Your task to perform on an android device: In the Mindfulness app, I should use the summary to track my progress if I want to keep myself motivated to meditate.
Image 0: 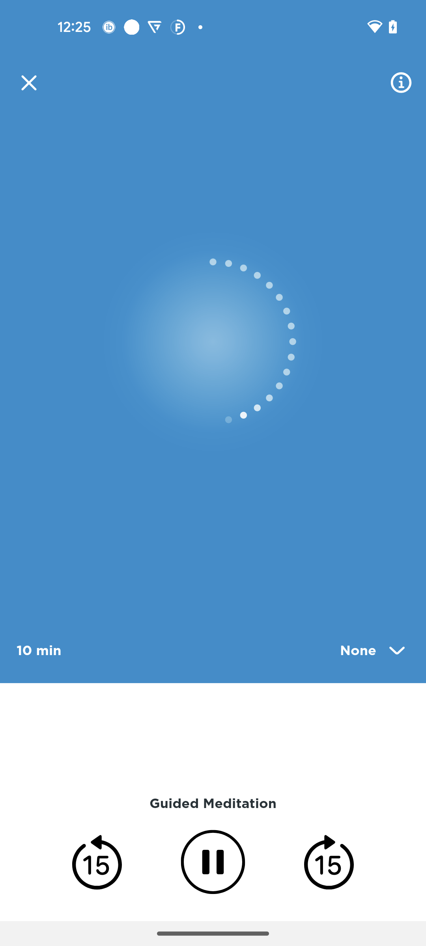
Click on the close icon
Step 0: click (213, 460)
Image 1: 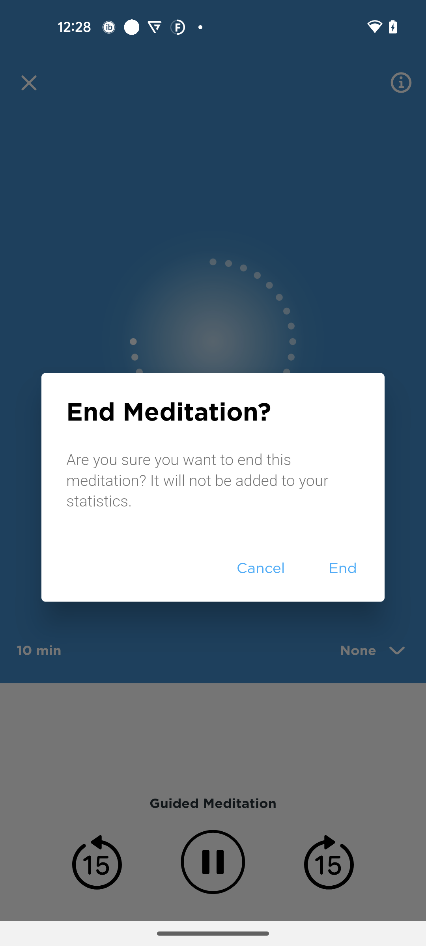
Click on the End option
Step 1: click (343, 568)
Image 2: 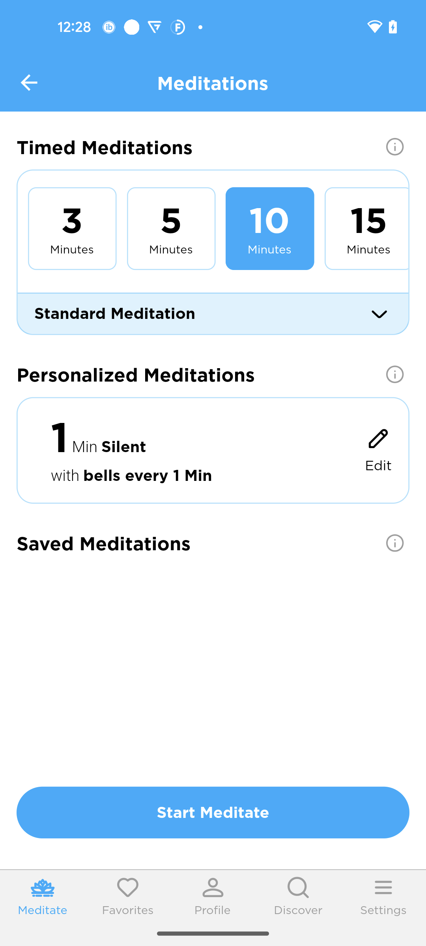
Go to the Profile tab
Step 2: click (213, 895)
Image 3: 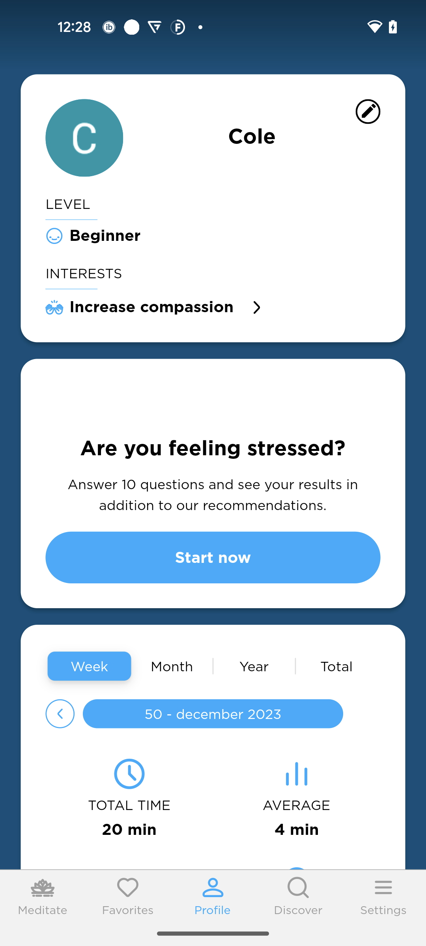
Swipe up
Step 3: scroll down